Your task to perform on an android device: Search for the reminder Birthday Bash in the Taskeet app
Image 0: 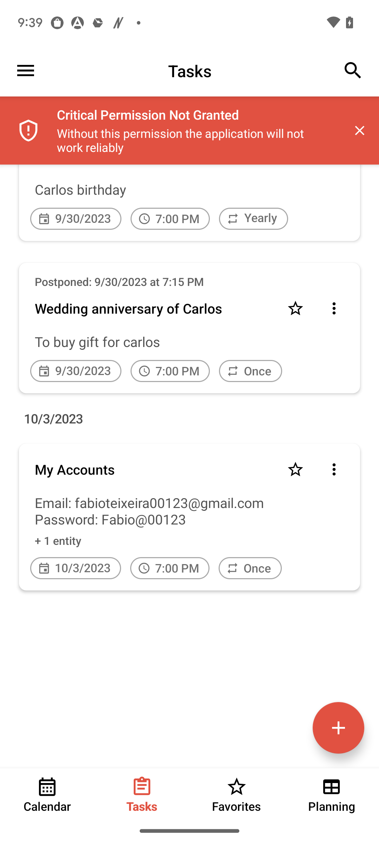
click on the search icon at the top right corner of the screen
Step 0: click (189, 71)
Image 1: 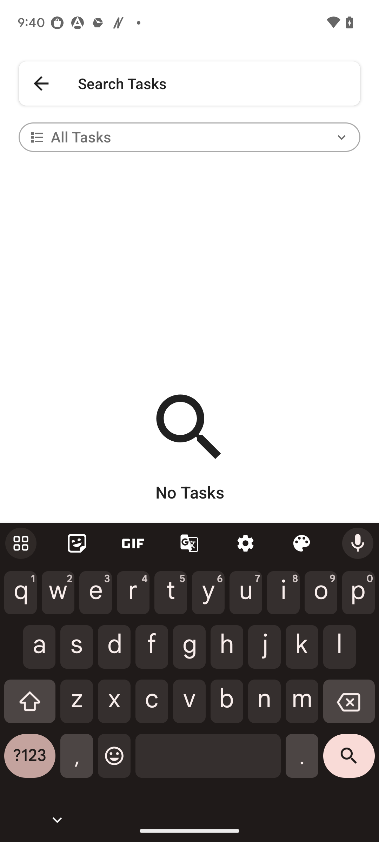
search for Birthday Bash
Step 1: type "Birthday Bash"